Your task to perform on an android device: Search the cars for my family in the Edmunds app.
Image 0: 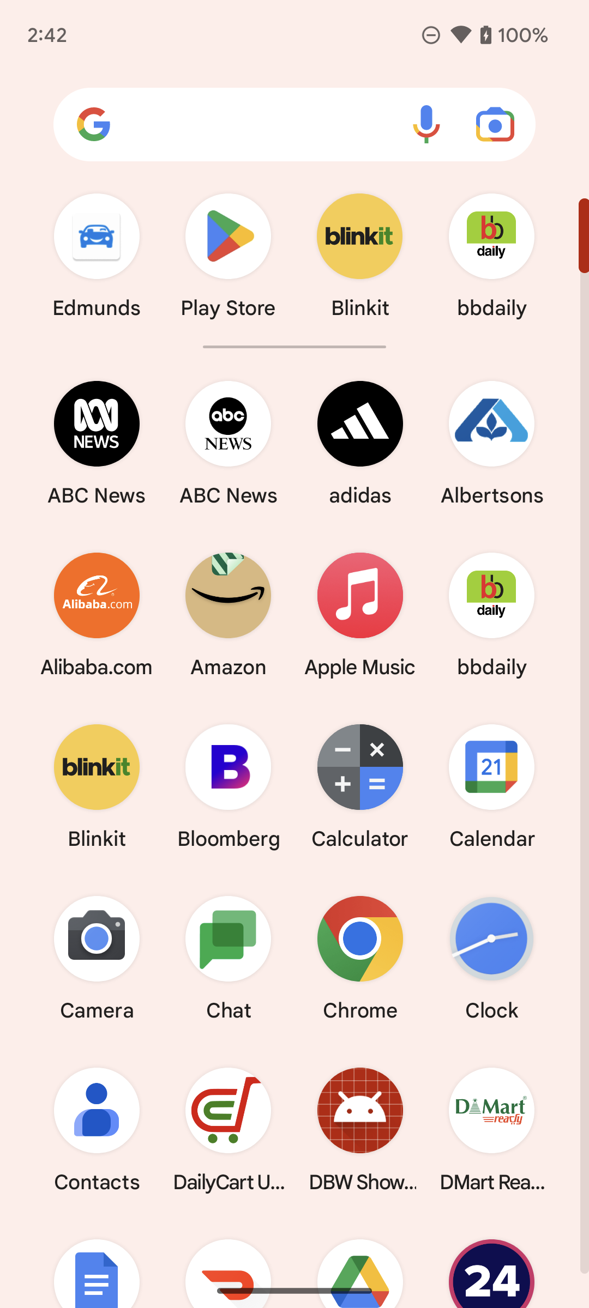
Open Edmunds app.
Step 0: open app "Edmunds"
Image 1: 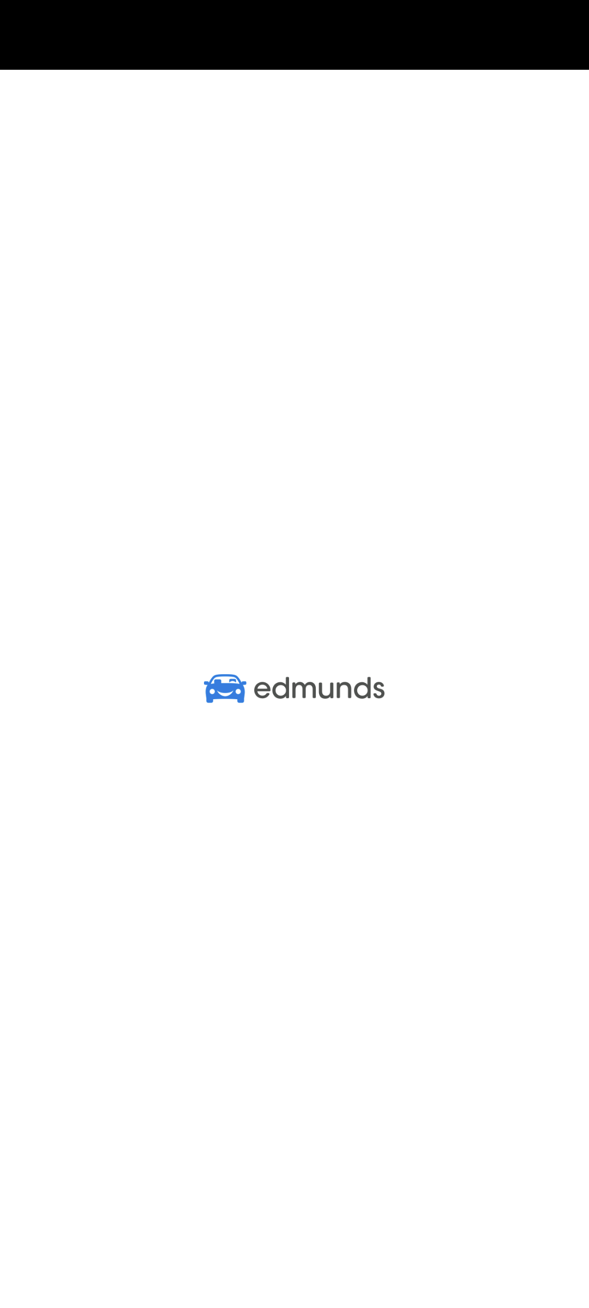
Open Edmunds app.
Step 1: wait
Image 2: 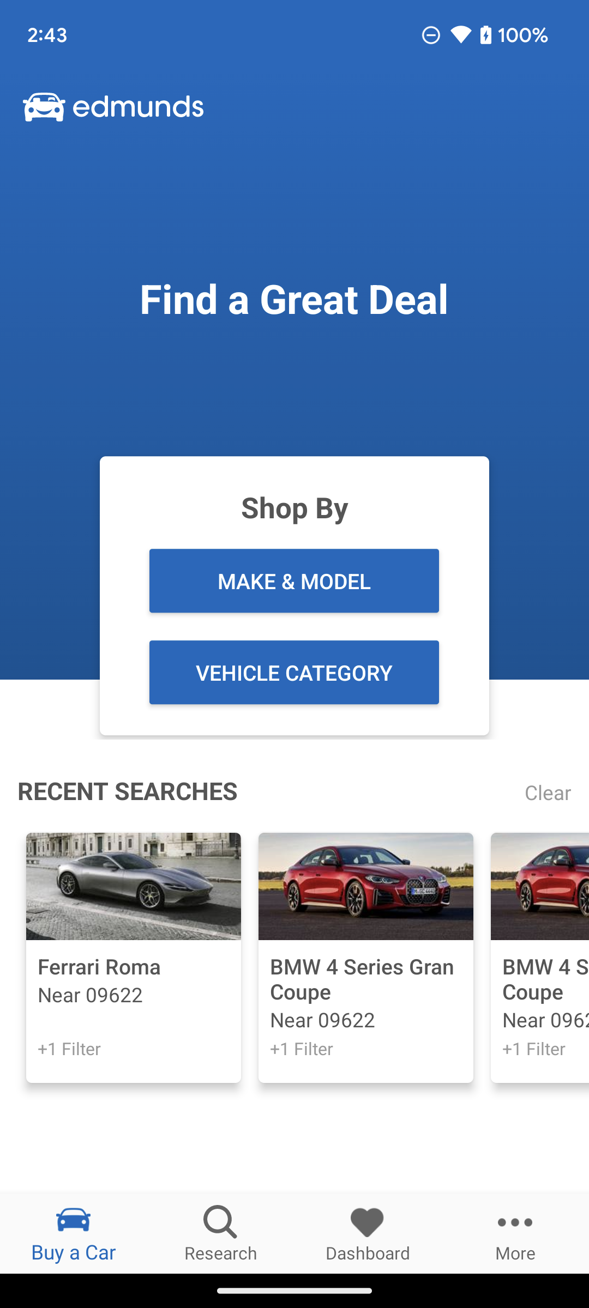
Click on the search icon on the screen.
Step 2: click (221, 1233)
Image 3: 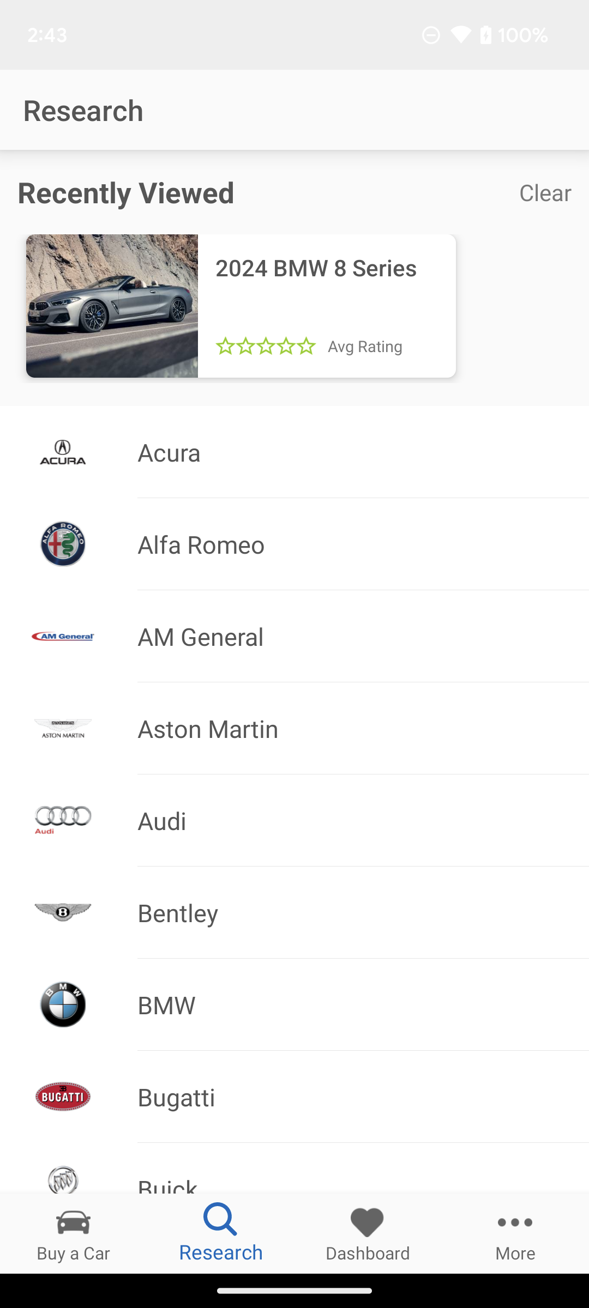
Click on the 2024 BMW 8 Series on the screen.
Step 3: click (241, 306)
Image 4: 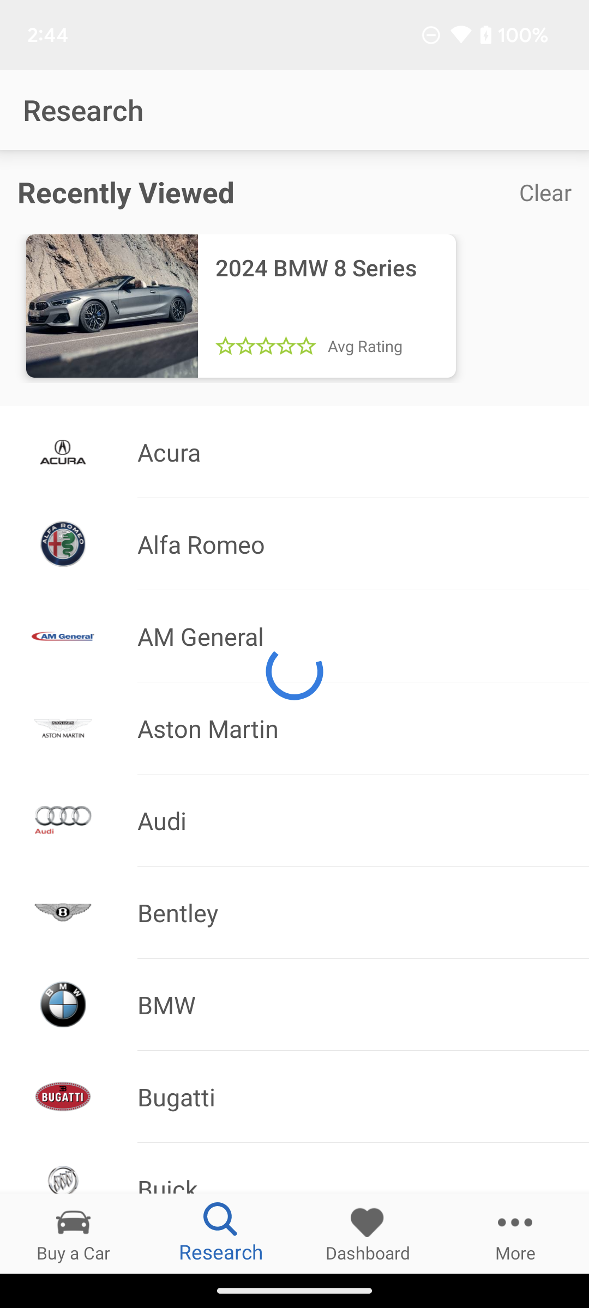
Click on the 2024 BMW 8 Series on the screen.
Step 4: wait